Your task to perform on an android device: Create a new survey on sustainable energy on the SurveyMonkey app.
Image 0: 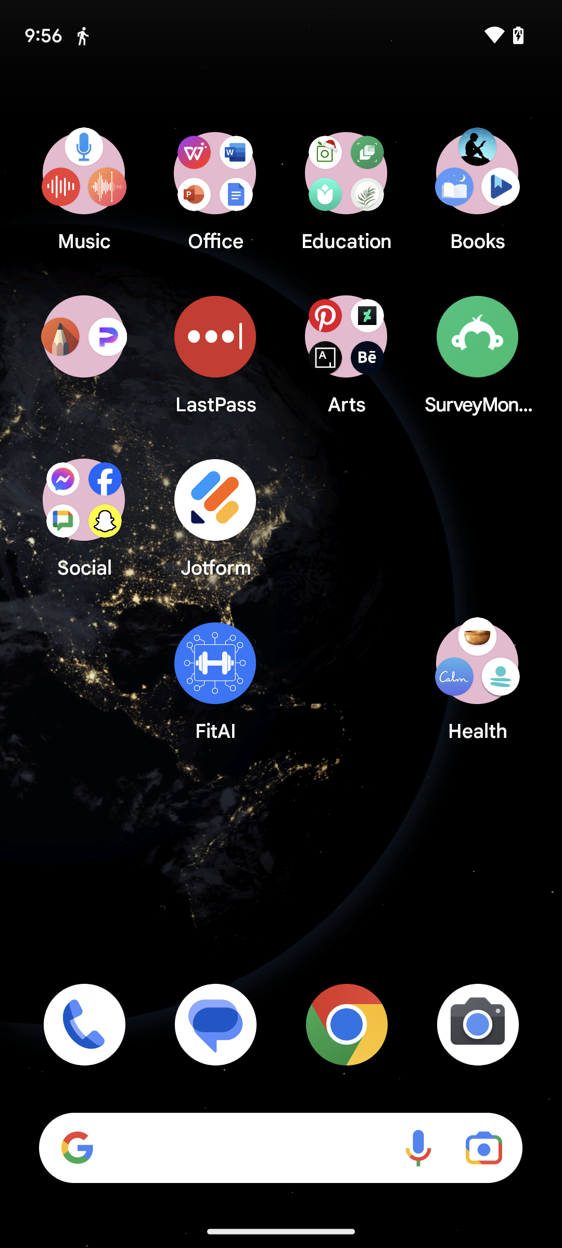
Open the SurveyMonkey app.
Step 0: open app "SurveyMonkey"
Image 1: 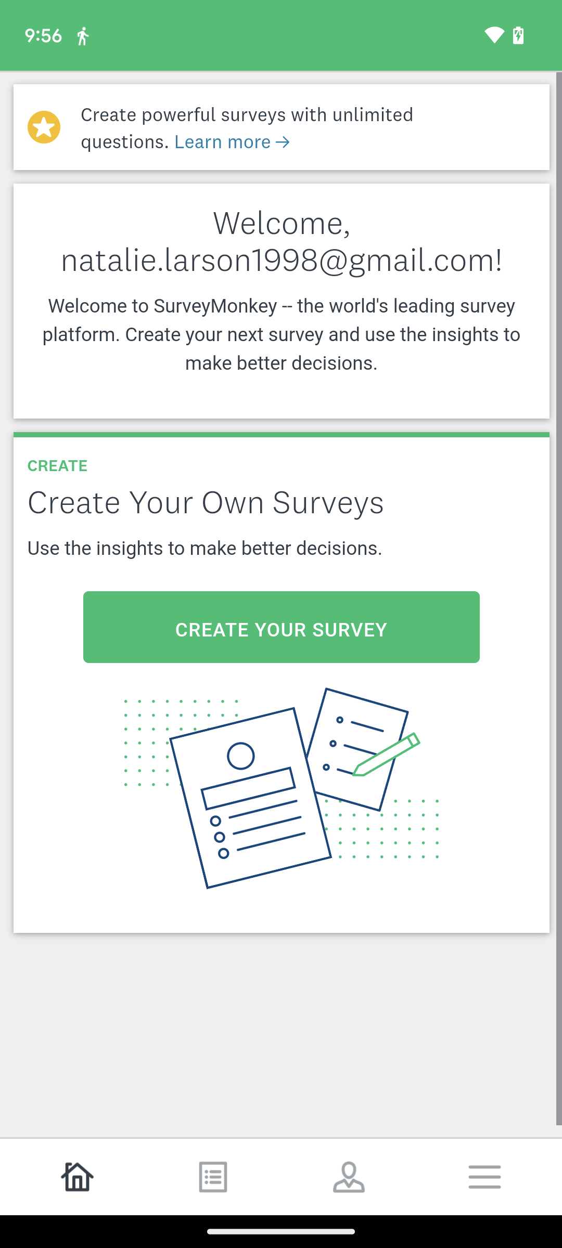
Click on Create your survey.
Step 1: click (281, 627)
Image 2: 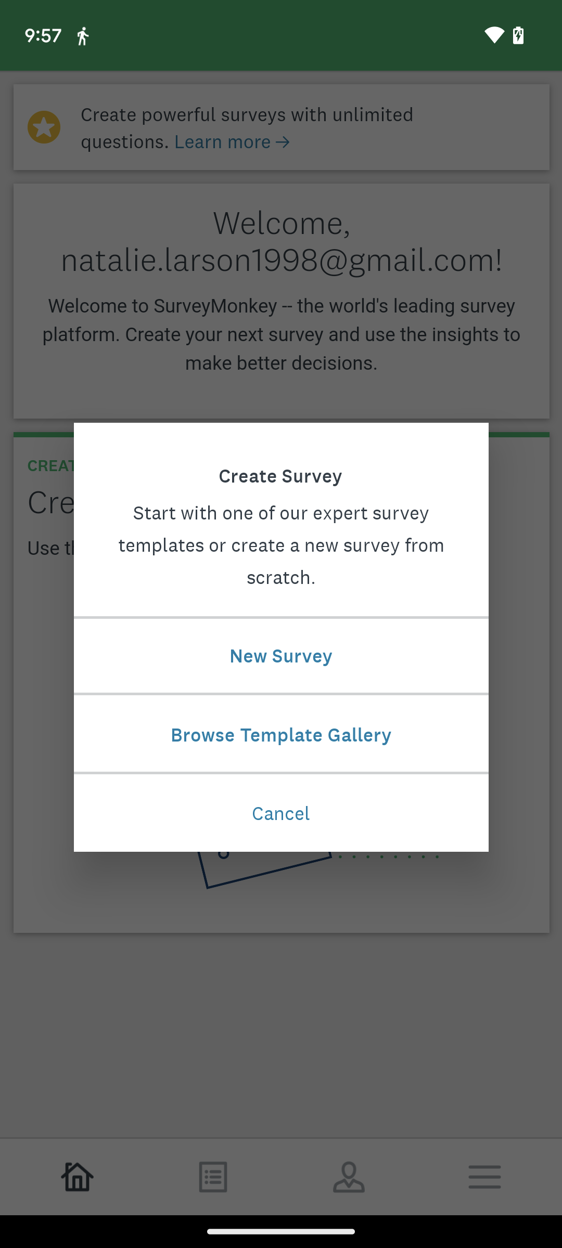
Click on New Survey.
Step 2: click (280, 655)
Image 3: 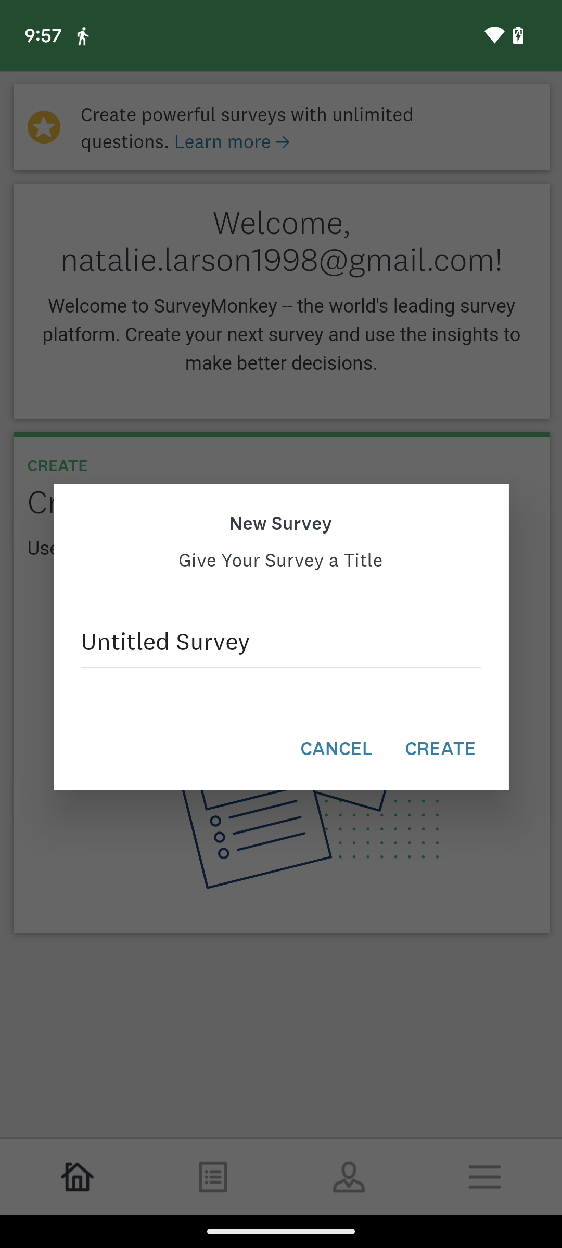
Click on New Survey.
Step 3: wait
Image 4: 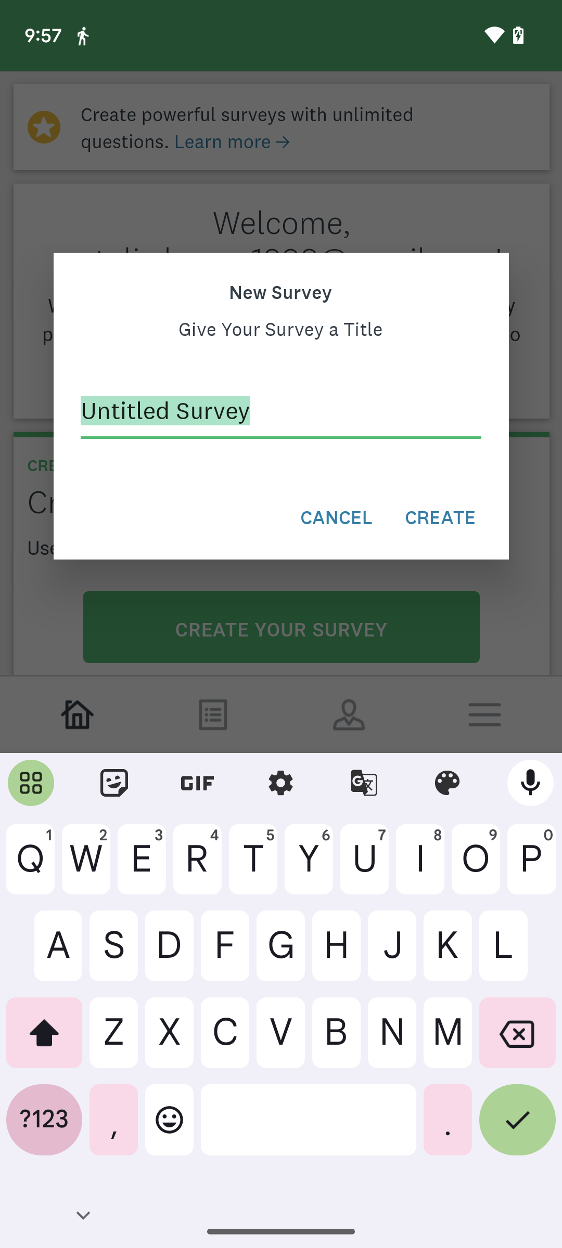
Type in sustainable energy.
Step 4: type " sustainable energy"
Image 5: 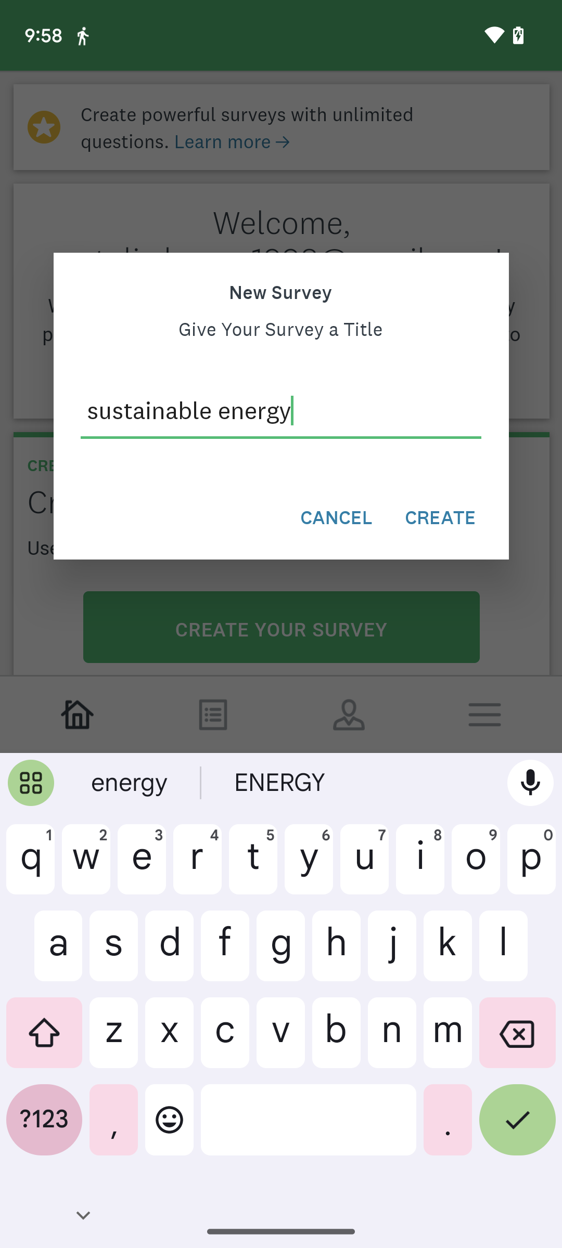
Click on Create.
Step 5: click (440, 517)
Image 6: 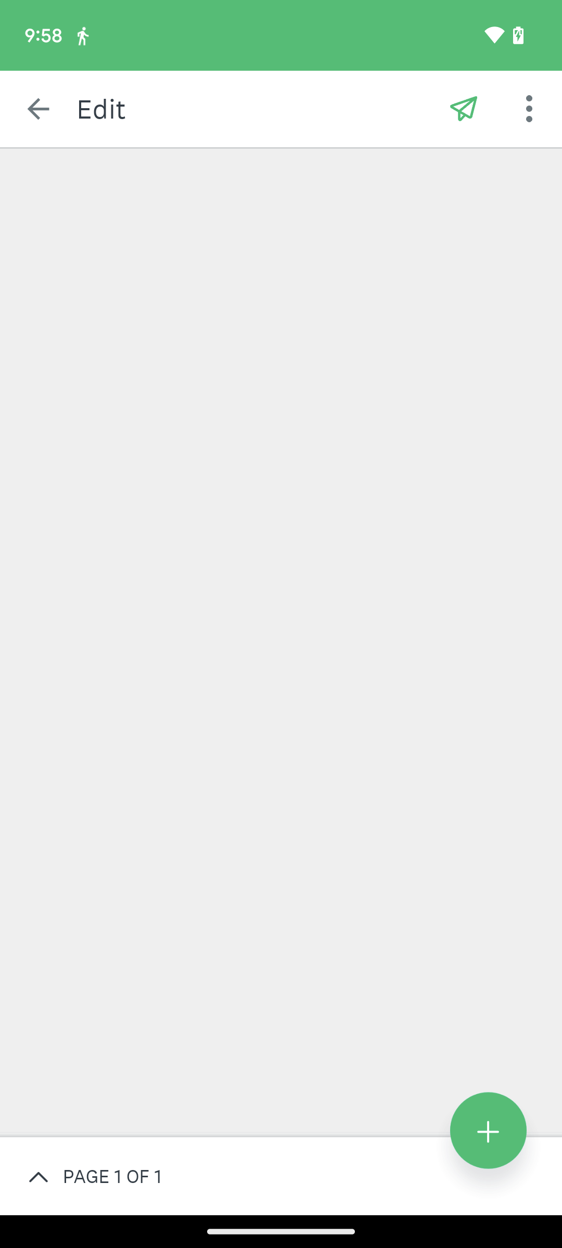
Click on Create.
Step 6: wait